Your task to perform on an android device: I need formal shoes for an office party for my son, so I use the Shopsy app to look for formal shoes for women.
Image 0: 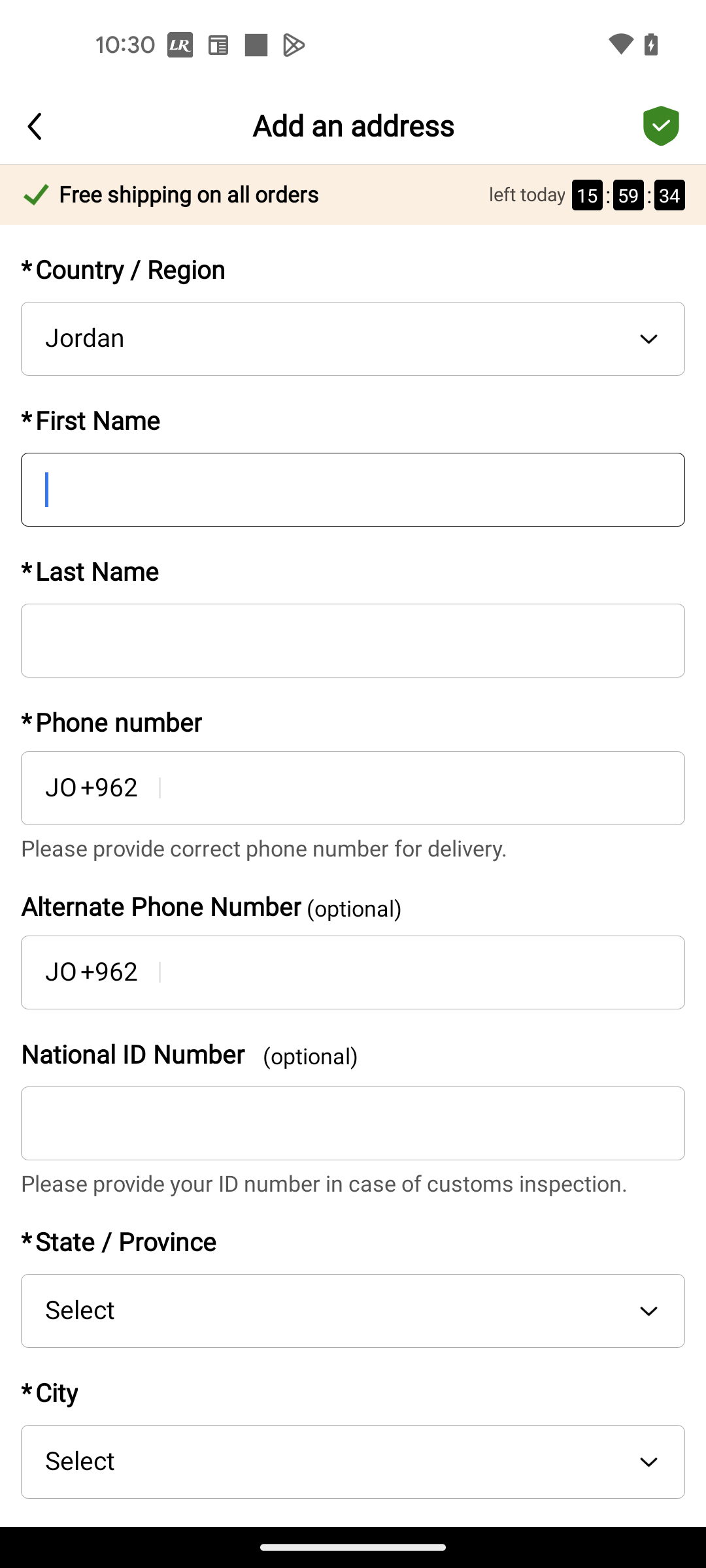
Open shopsy app
Step 0: open app "Shopsy"
Image 1: 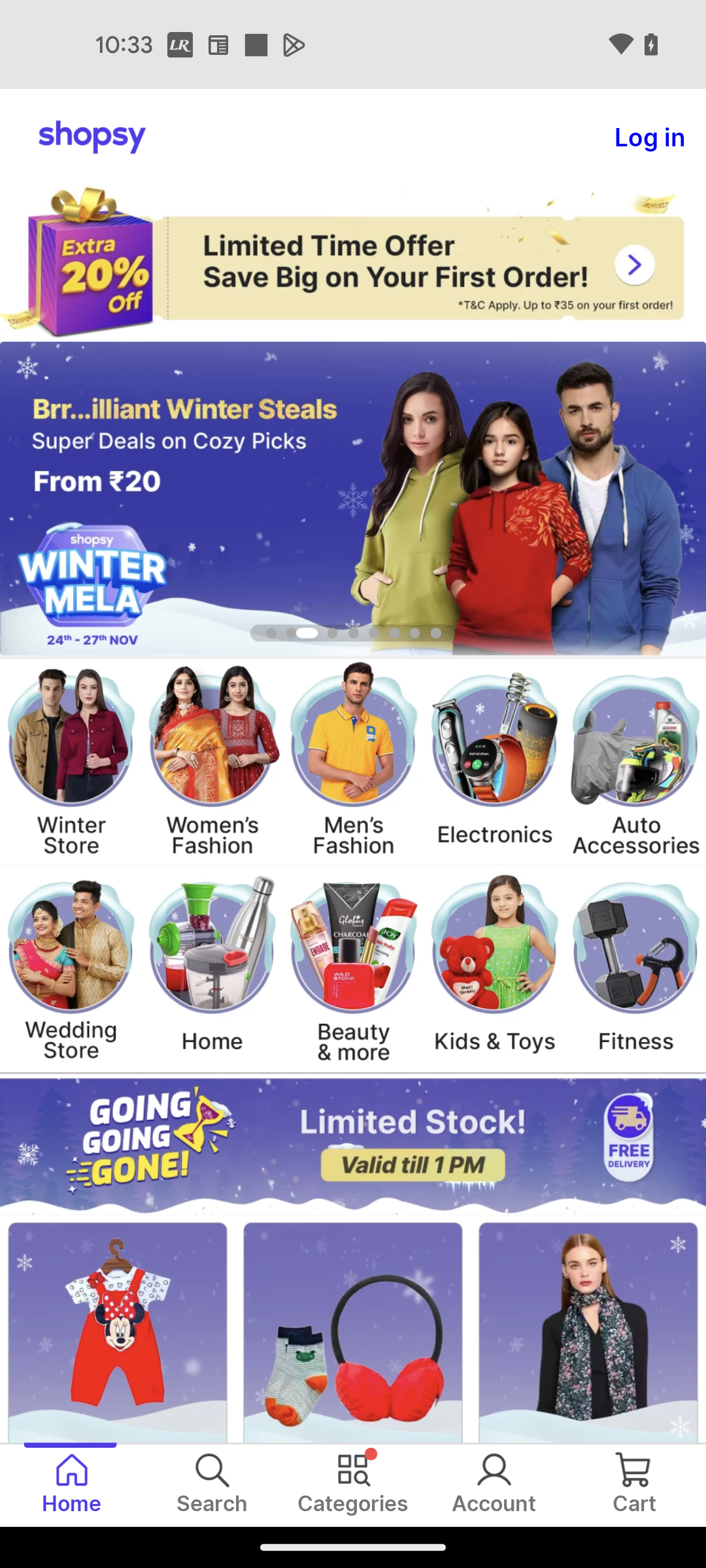
Go to the search section
Step 1: click (206, 1480)
Image 2: 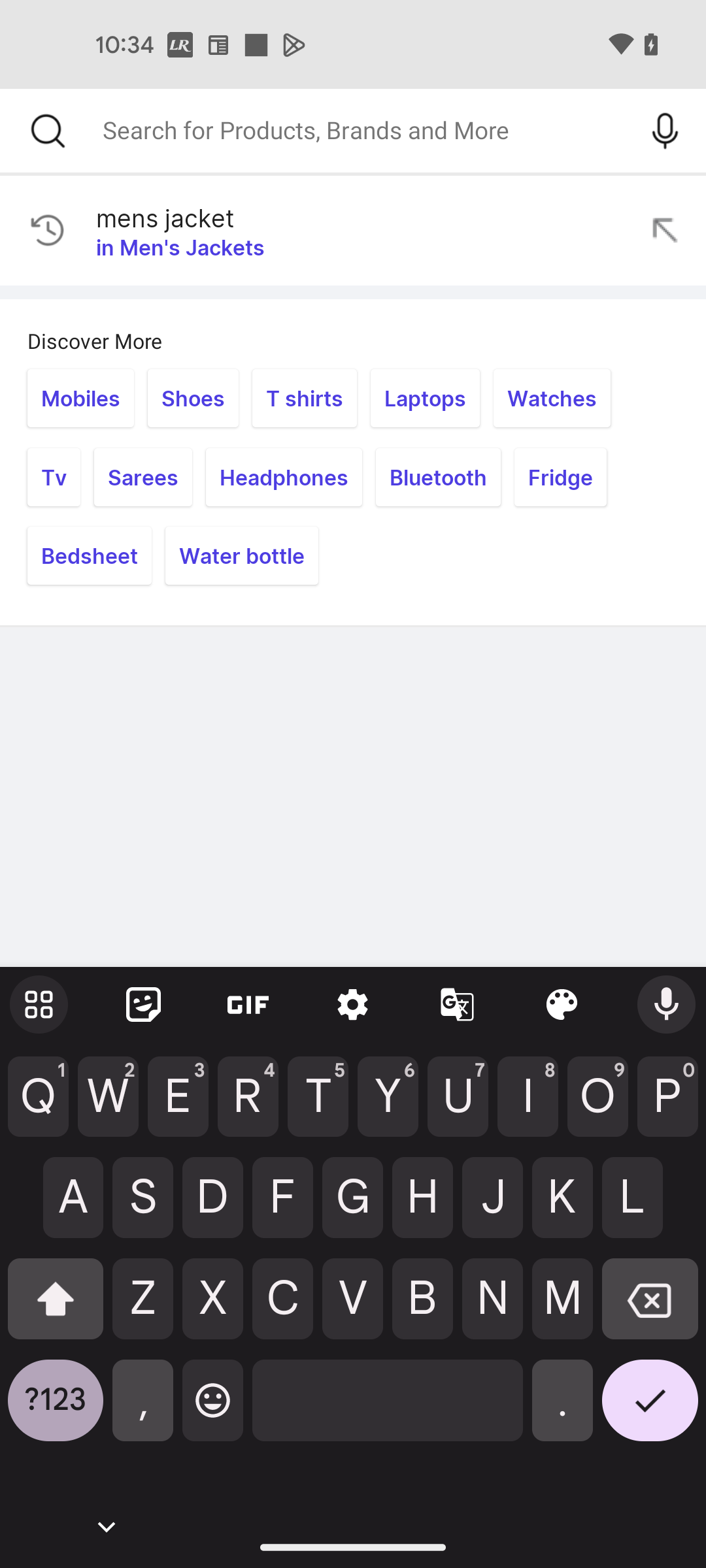
Search for Formal shoes for women
Step 2: type "Formal shoes for women"
Image 3: 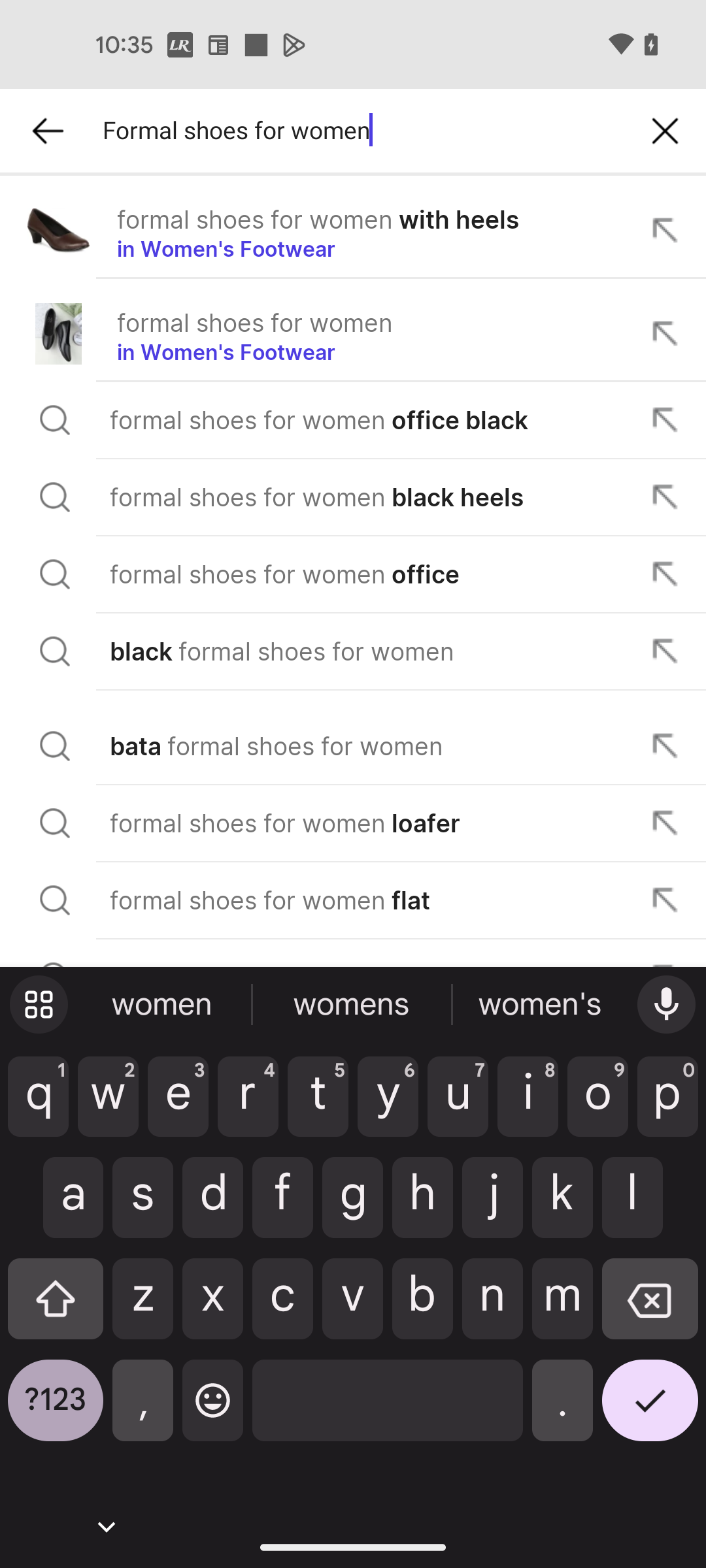
Click on the tick icon at the bottom right corner of the screen
Step 3: click (650, 1410)